Your task to perform on an android device: I want to make a new folder on my drive called Backup so that I can easily find my crucial files.
Image 0: 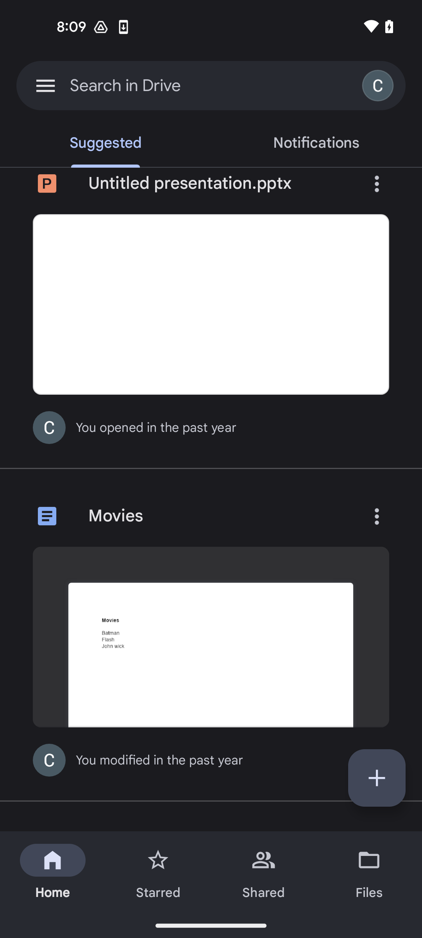
click on the add button
Step 0: click (377, 778)
Image 1: 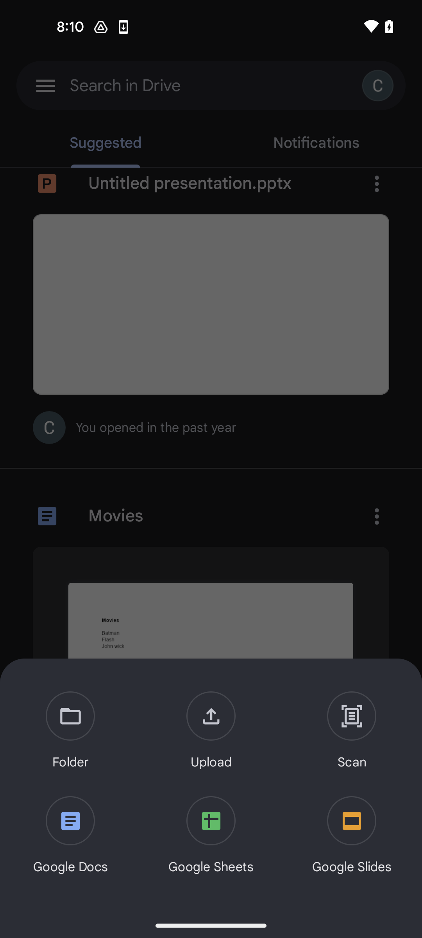
select the Folder option
Step 1: click (70, 731)
Image 2: 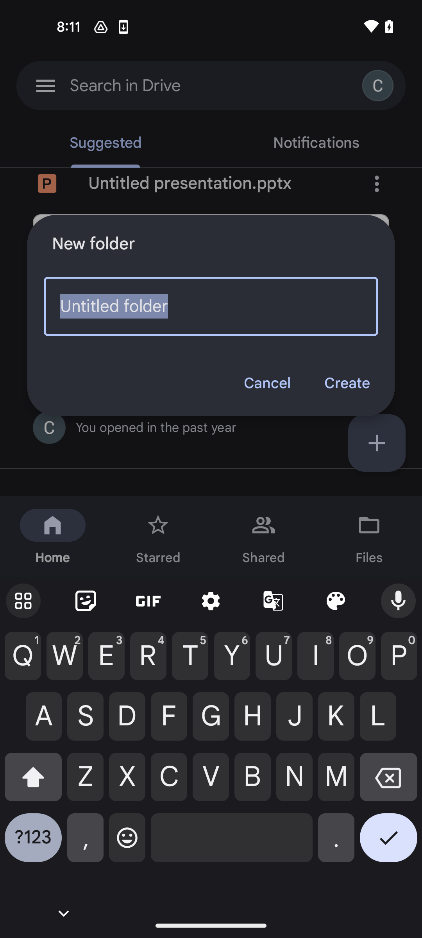
enter the folder name Backup
Step 2: type "Backup"
Image 3: 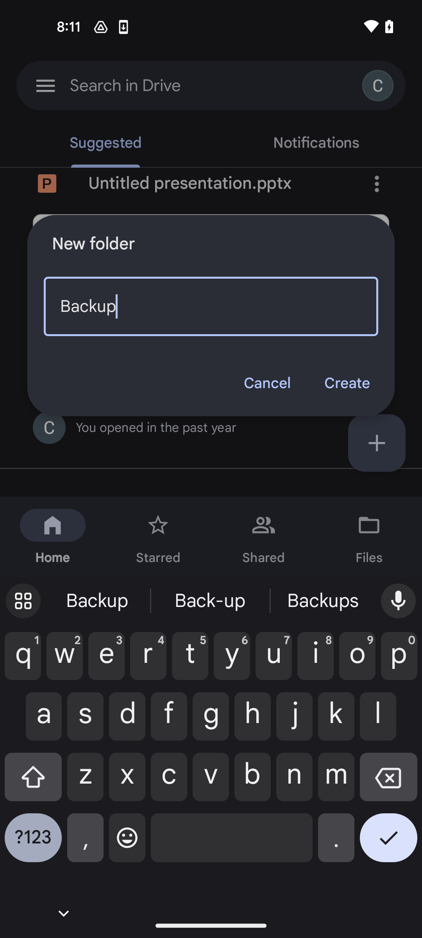
click on the Create option
Step 3: click (347, 383)